Your task to perform on an android device: I forgot to add soy sauce to the shopping list, so I want to edit the shopping list notes in the Notes app.
Image 0: 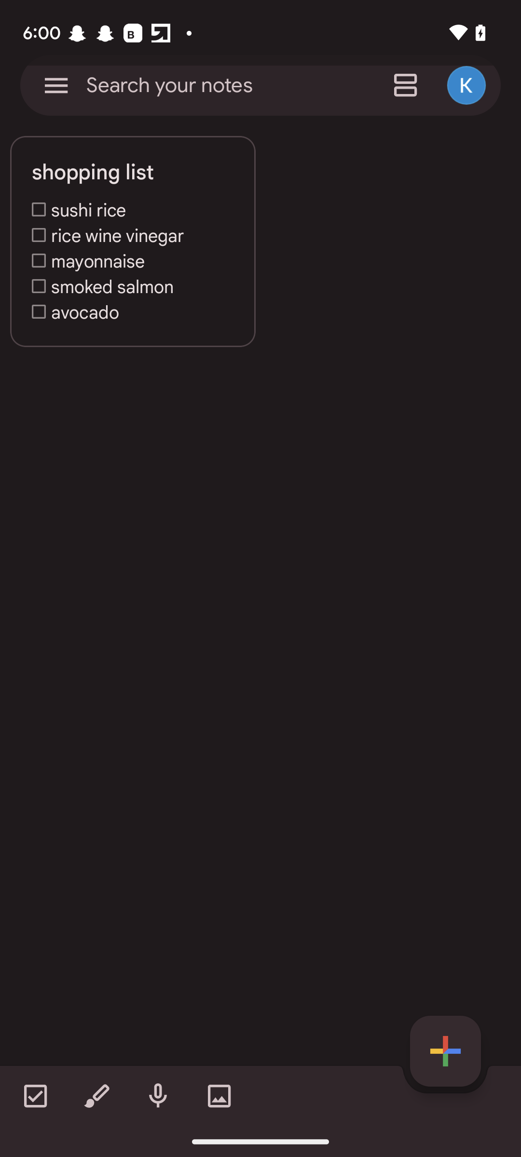
Click on the shopping list notes.
Step 0: click (133, 172)
Image 1: 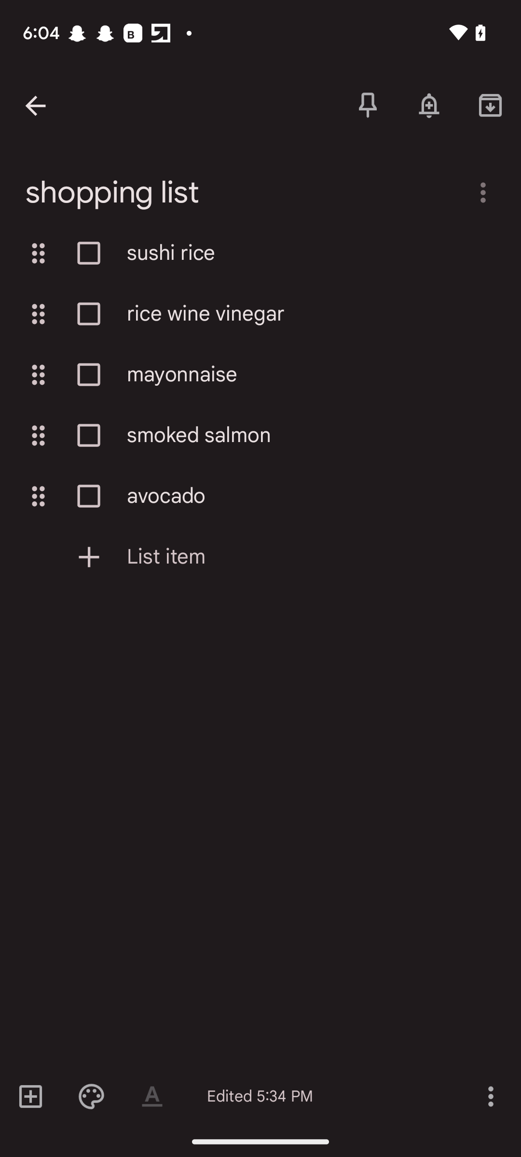
Click on the plus list item.
Step 1: click (260, 557)
Image 2: 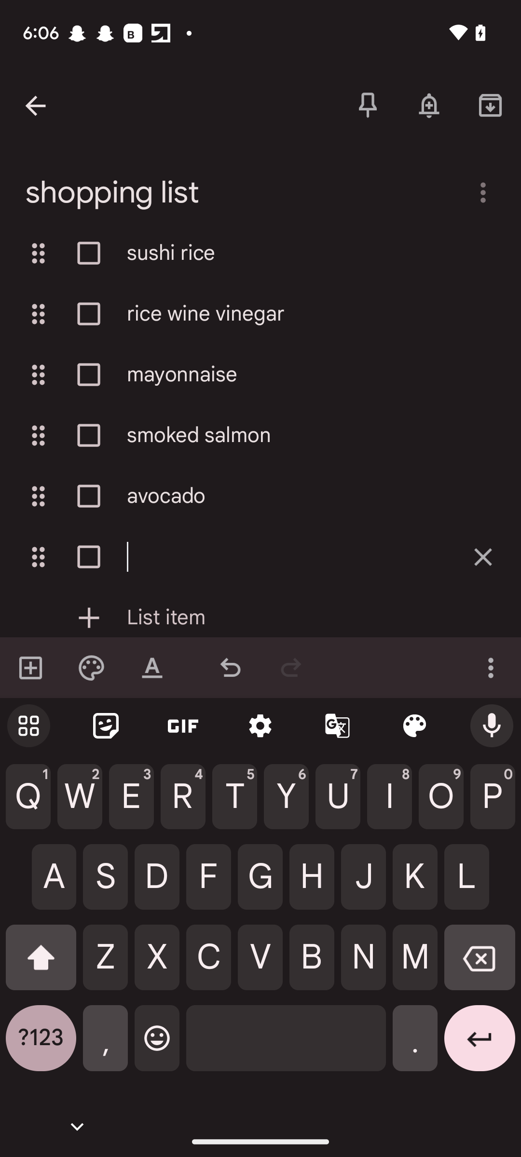
Enter the item name as soy sauce.
Step 2: type "soy sauce"
Image 3: 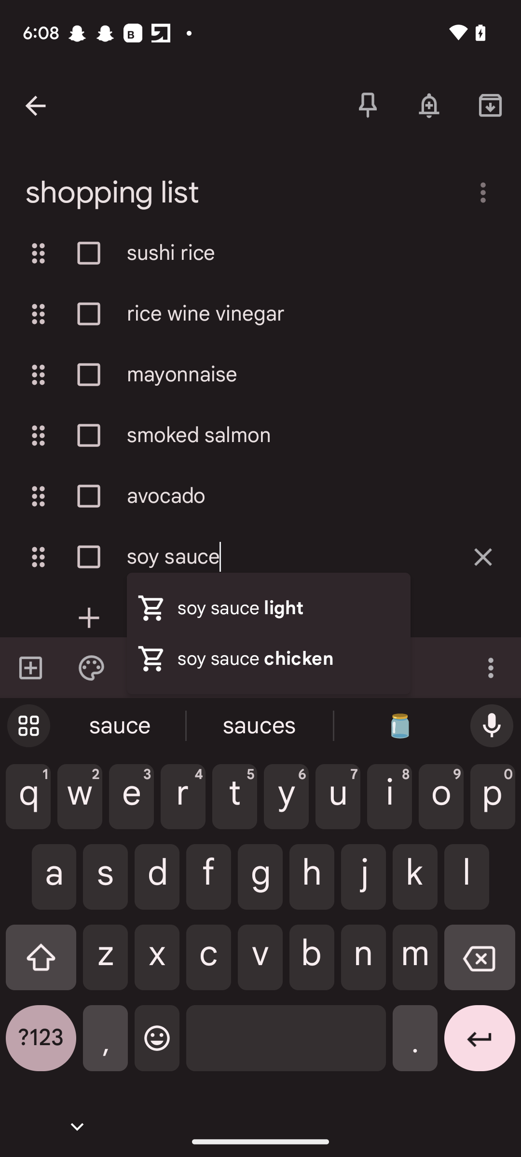
Click on the back icon on the top left of the screen.
Step 3: click (56, 85)